Your task to perform on an android device: In the Spendee App,get the insights into your spending of shopping
Image 0: 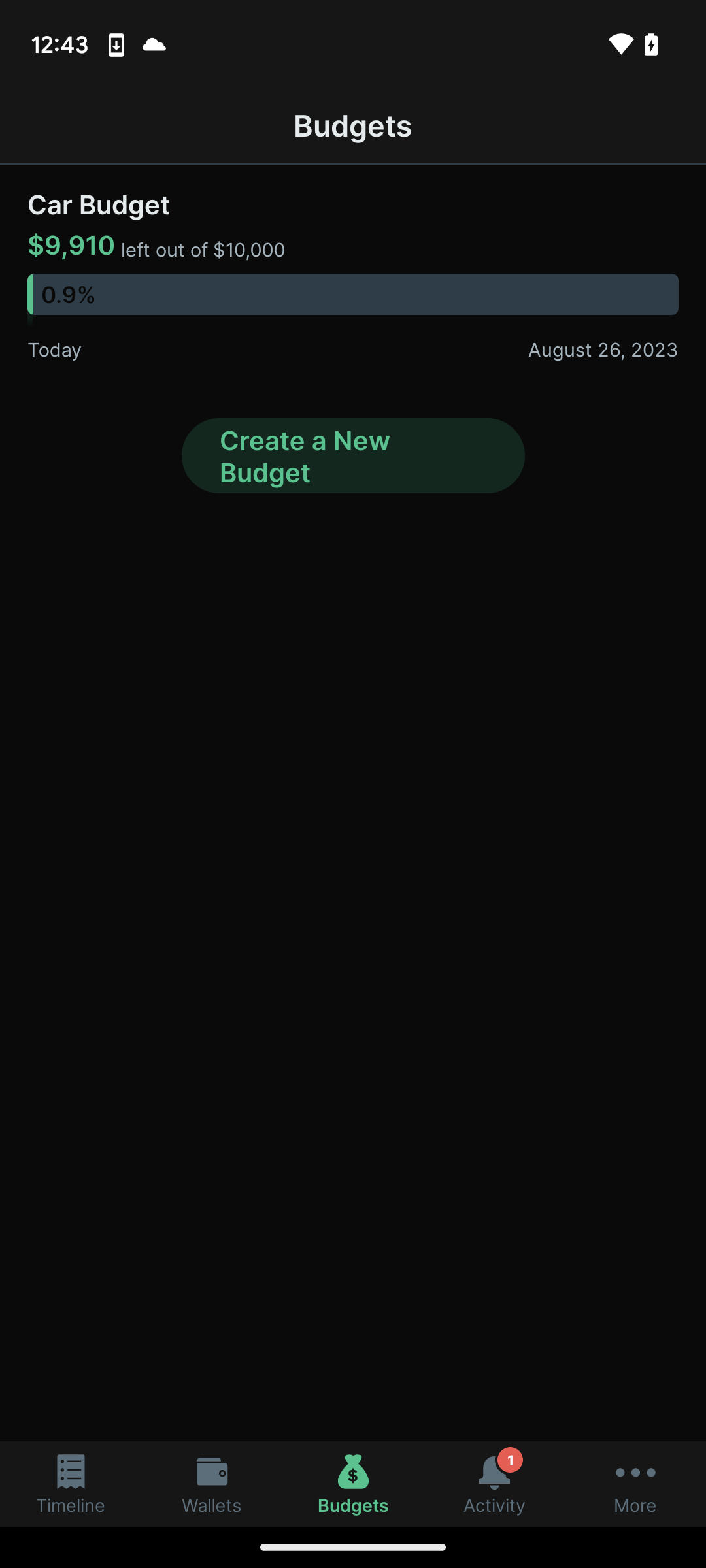
Click on the Timeline option at the bottom left corner
Step 0: click (71, 1484)
Image 1: 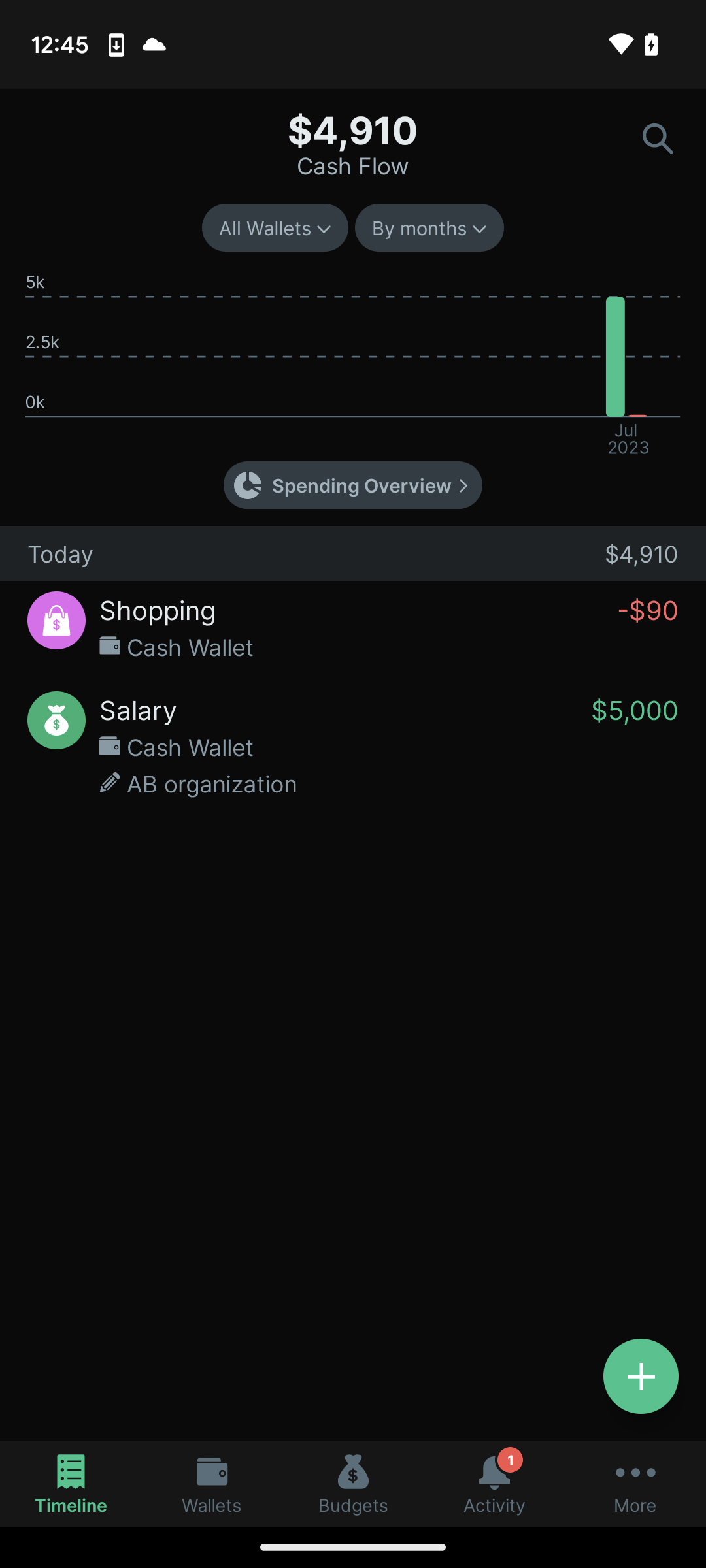
Click on the spending overview option
Step 1: click (361, 485)
Image 2: 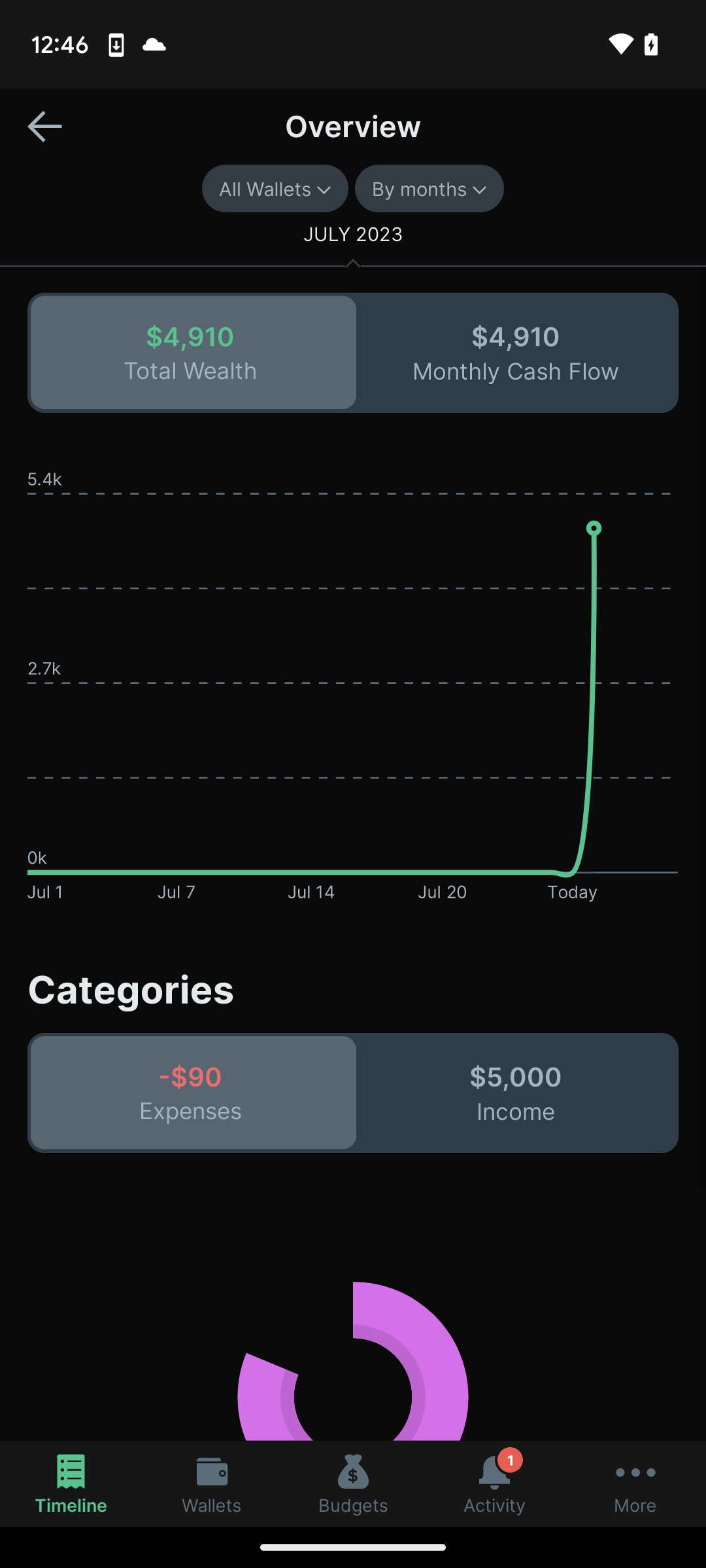
Swipe up on the screen
Step 2: scroll down